Your task to perform on an android device: I want to create a playlist of my favorite Martin Garrix's songs on the Sound Cloud app and name it Favorites of Martin Garrix.
Image 0: 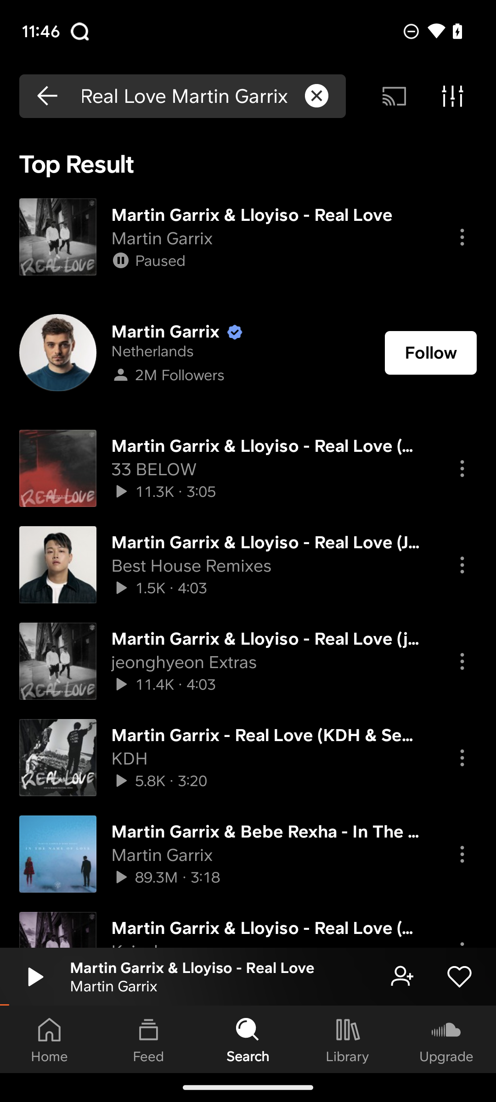
Click on the Library option.
Step 0: click (347, 1039)
Image 1: 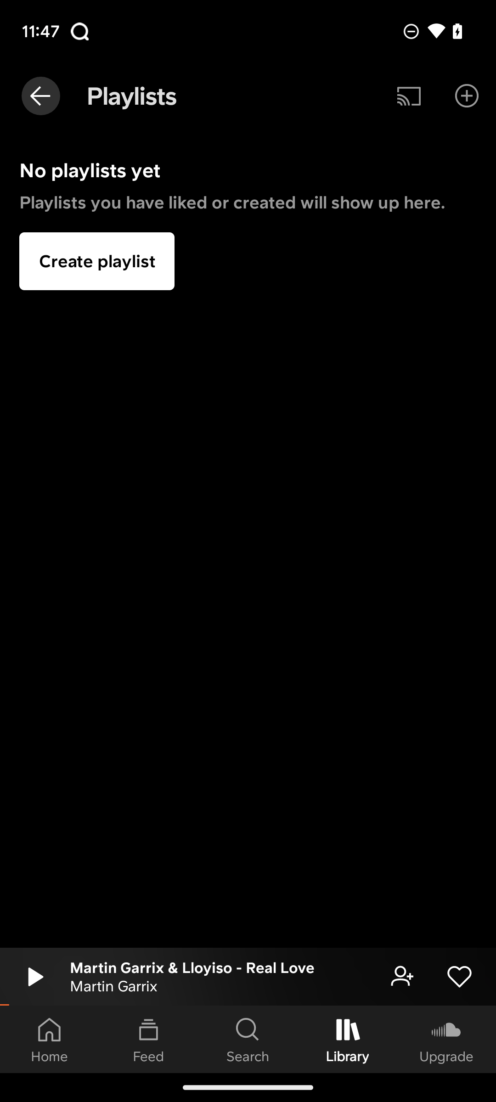
Click on the Create playlist button.
Step 1: click (97, 261)
Image 2: 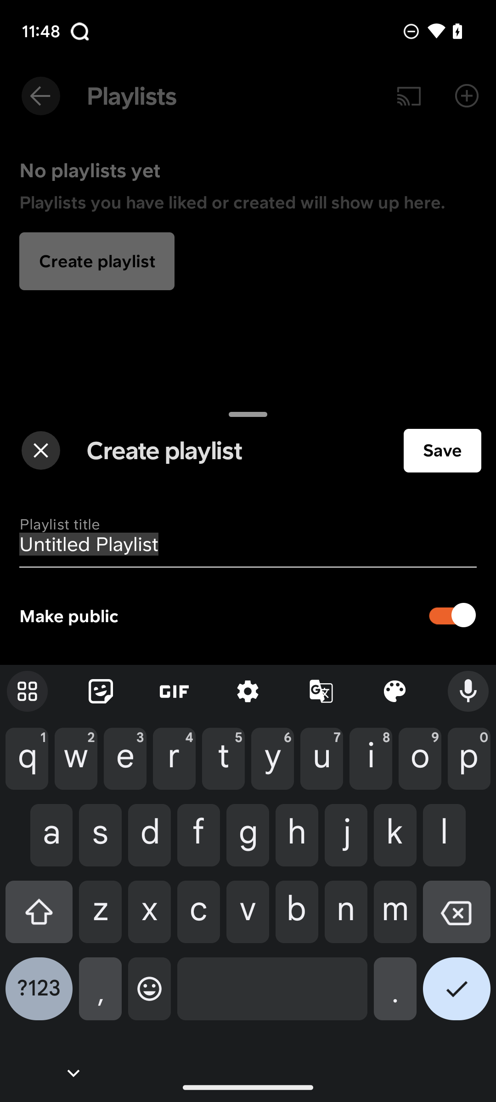
Enter Favorites of Martin Garrix.
Step 2: type "Favorite of Martin Garrix"
Image 3: 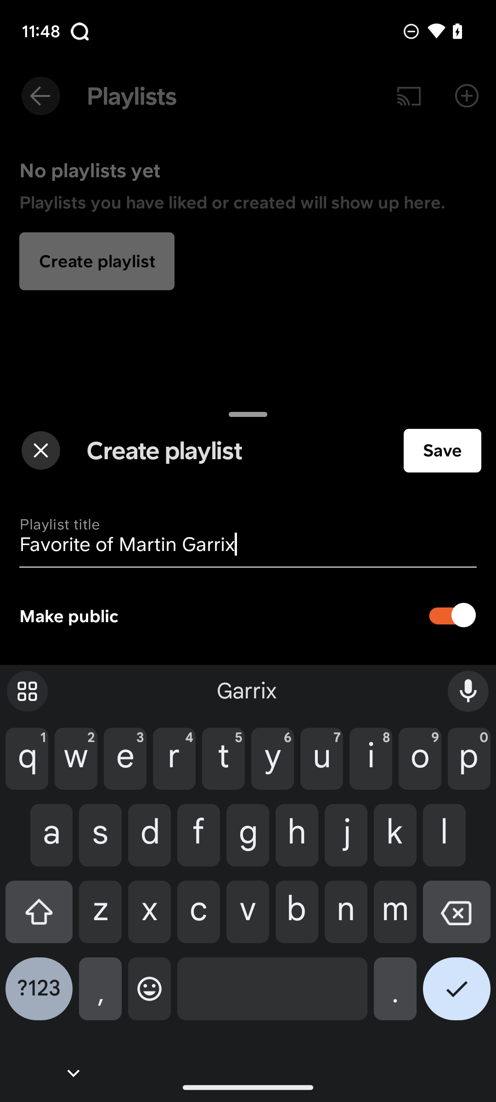
Click on the Save button.
Step 3: click (442, 450)
Image 4: 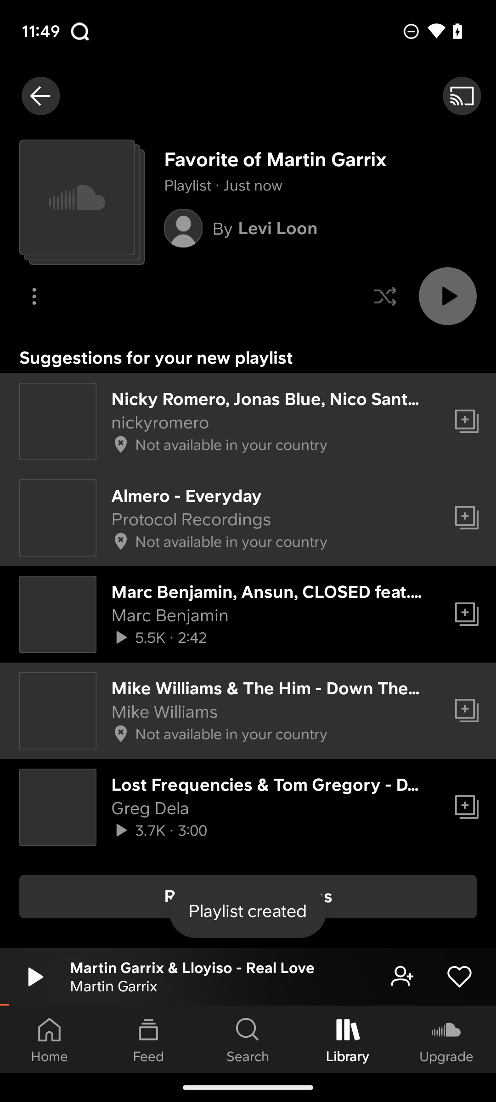
Click on the current playing song.
Step 4: click (216, 967)
Image 5: 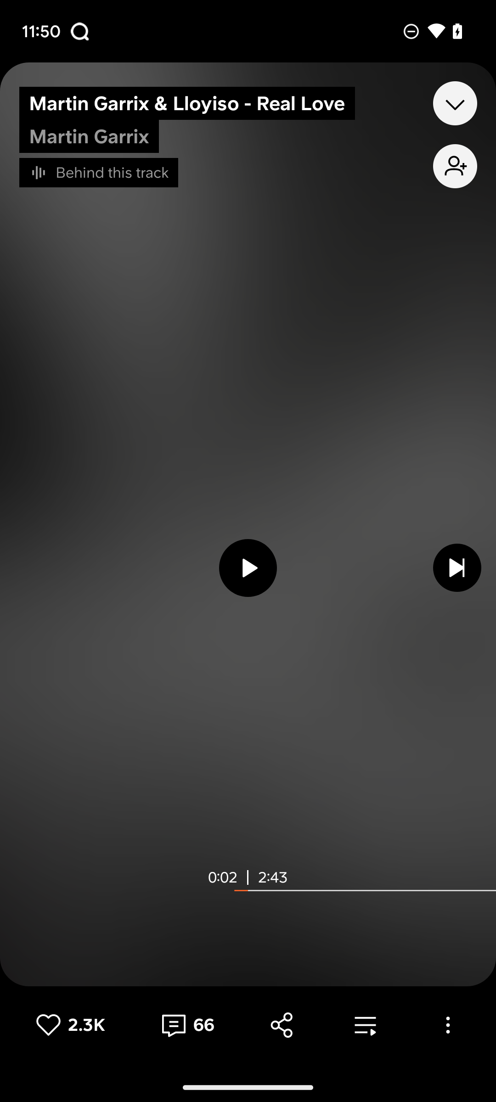
Click on the three dot button.
Step 5: click (448, 1025)
Image 6: 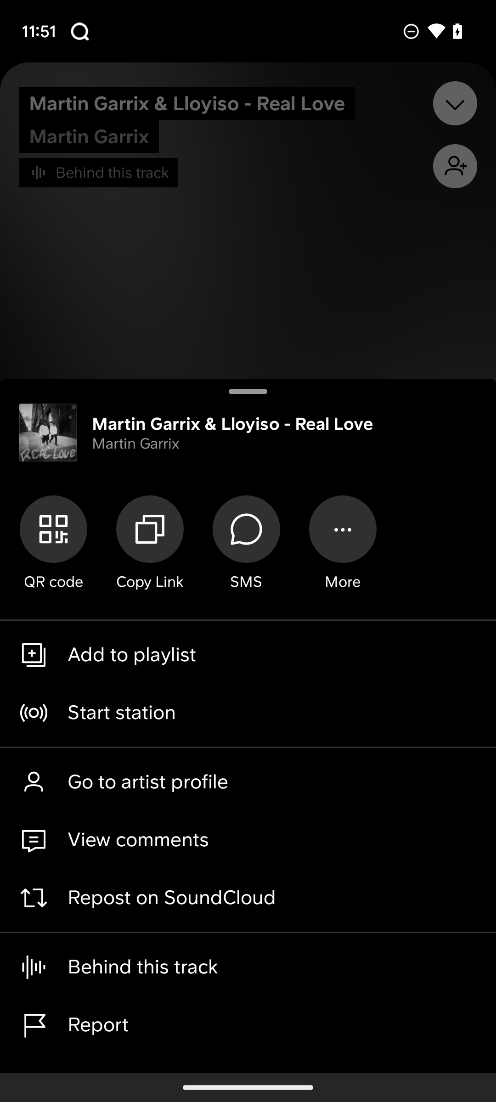
Click on the Add to playlist button.
Step 6: click (272, 654)
Image 7: 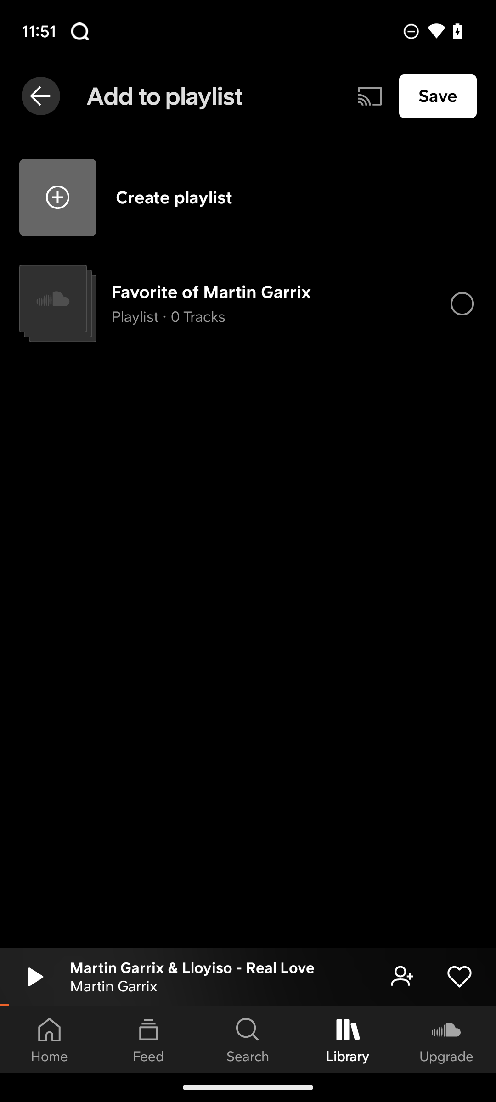
Click on Favorite of Martin Garrix option.
Step 7: click (248, 304)
Image 8: 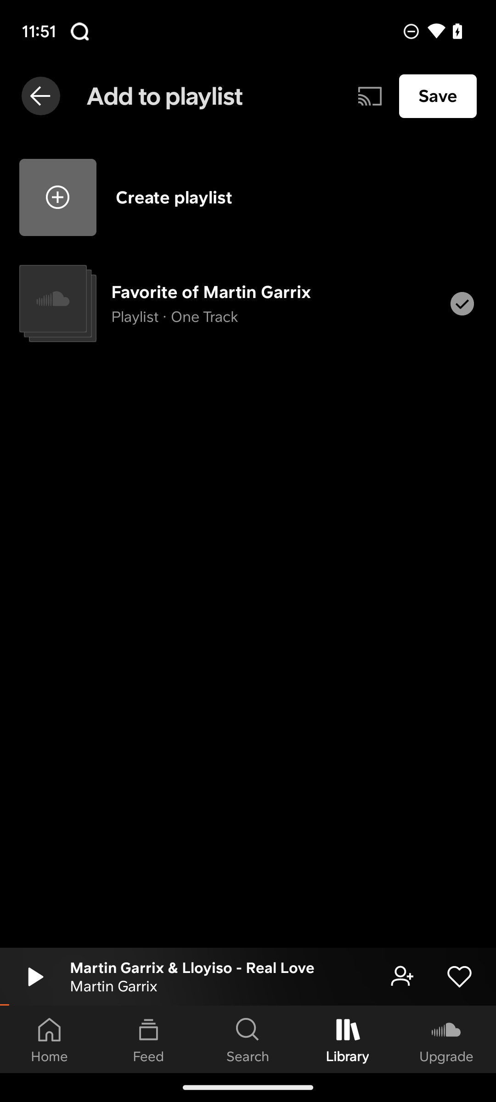
Click on Save button.
Step 8: click (438, 96)